Your task to perform on an android device: View the place saved in favorites category
Image 2: 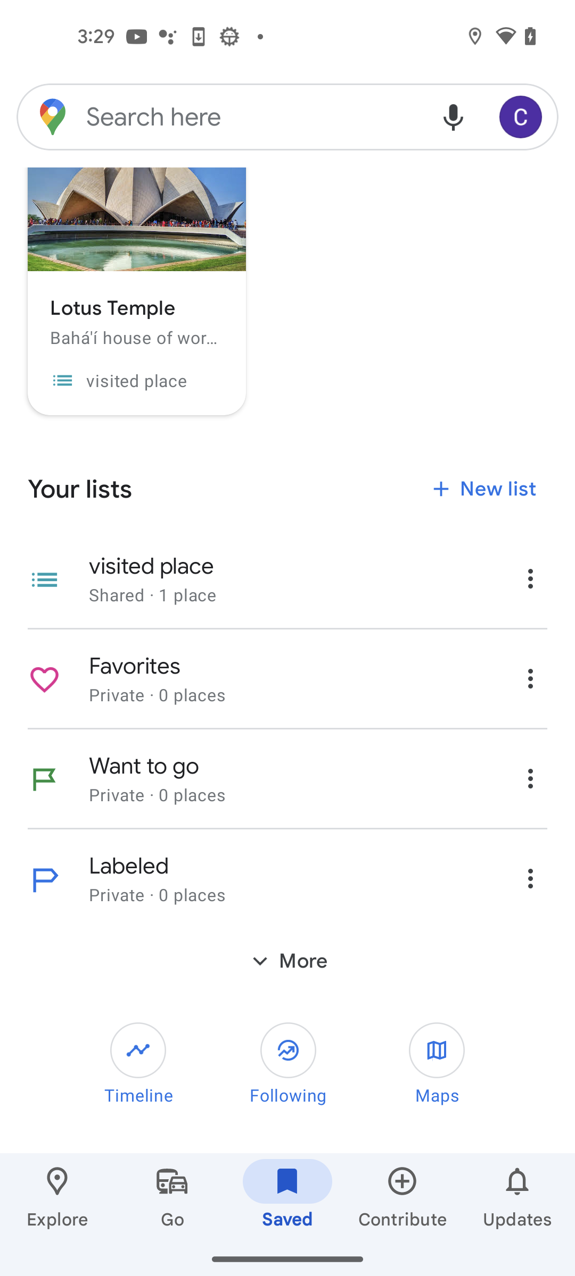
Get back to Maps homepage
Step 2: press back button
Image 3: 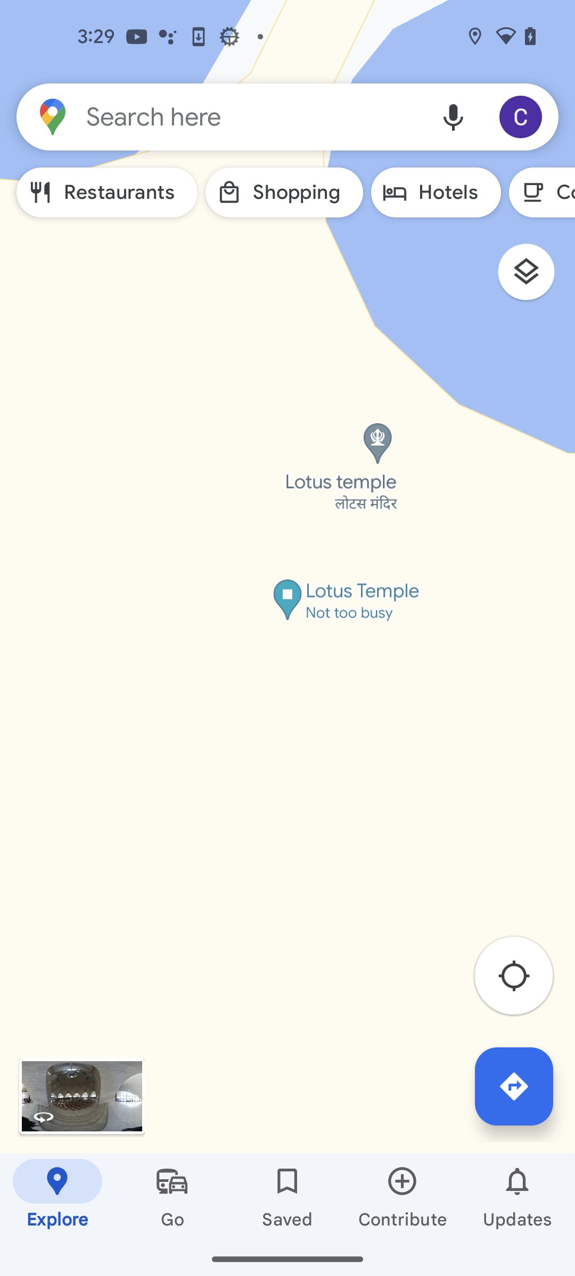
Go to the saved tab
Step 3: click (287, 1197)
Image 4: 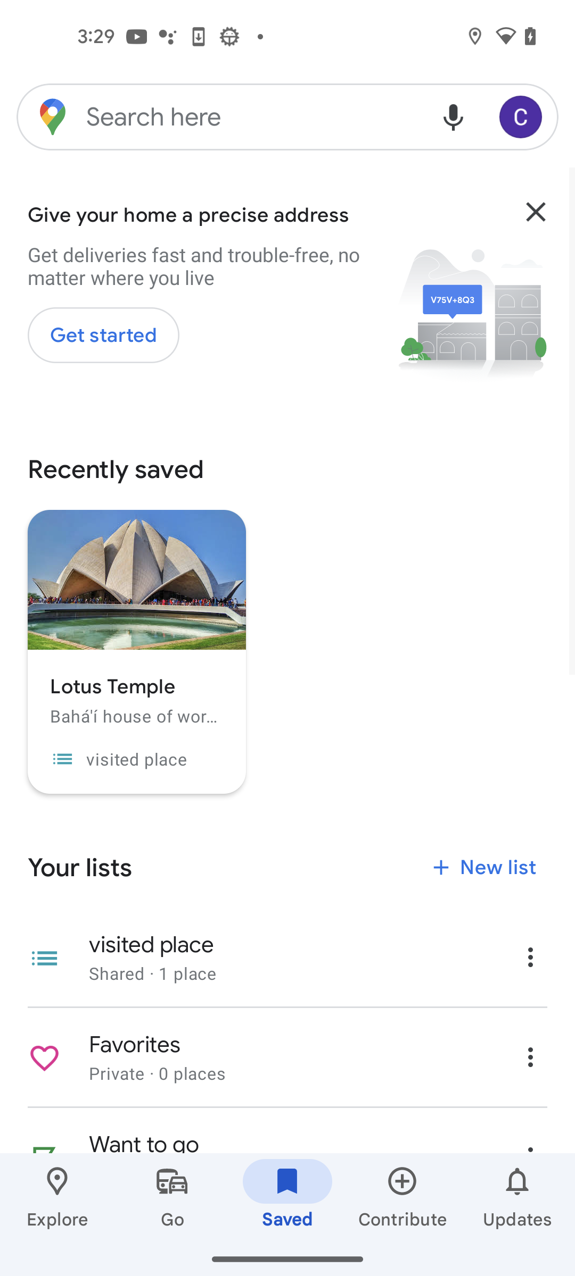
Open the favourite category
Step 4: click (286, 1056)